Your task to perform on an android device: I'd like to see the hotel specifics for Queens Park Premier London Hyde Park, among other options.
Image 0: 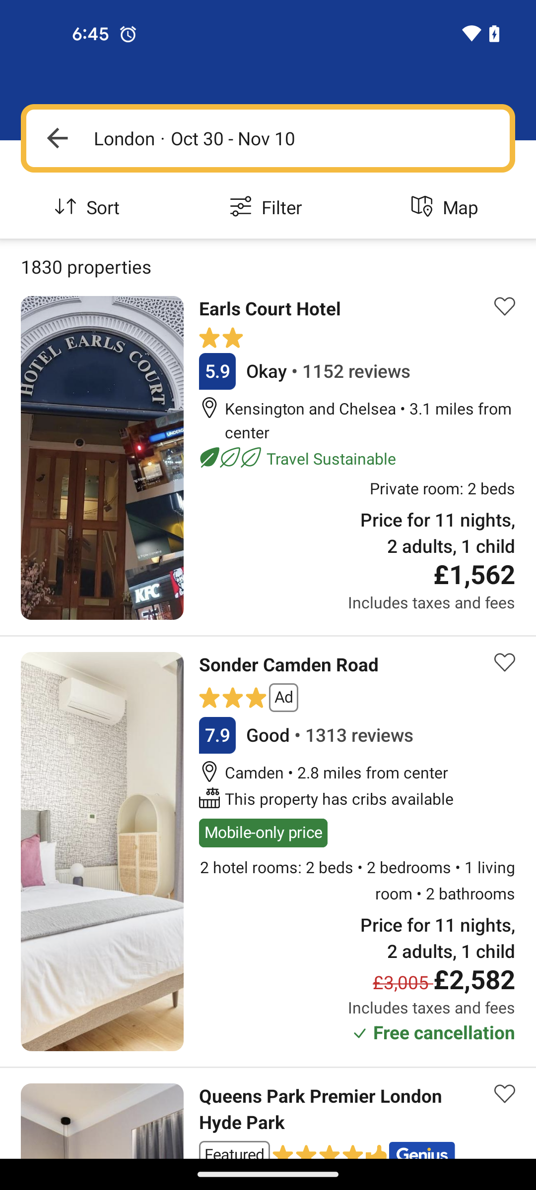
Swipe up to view the Queens Park Premier London Hyde Park hotel
Step 0: scroll down
Image 1: 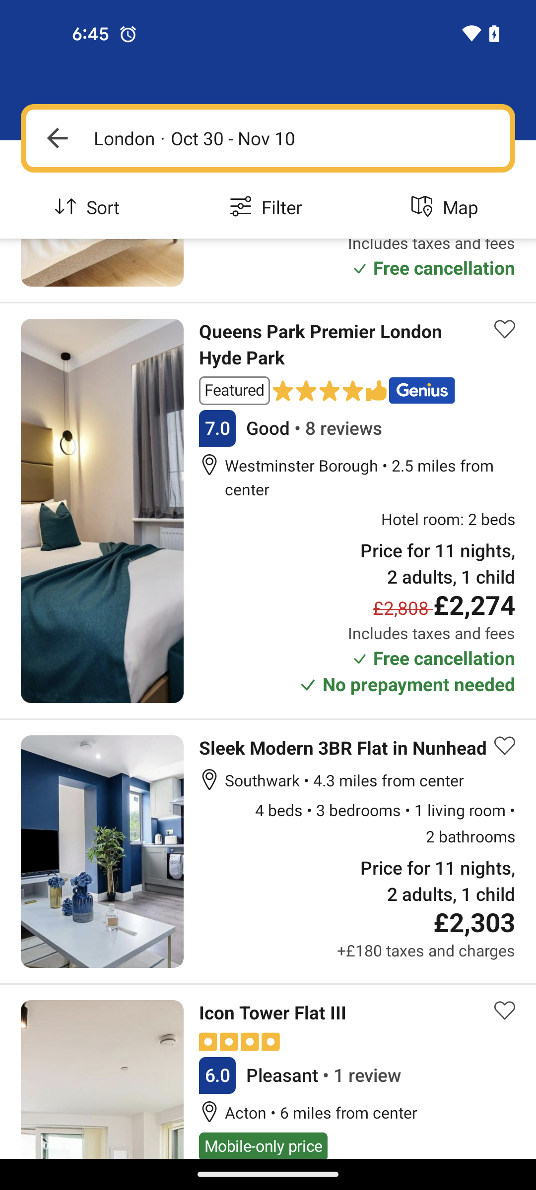
Tap on the Queens Park Premier London Hyde Park hotel
Step 1: click (344, 345)
Image 2: 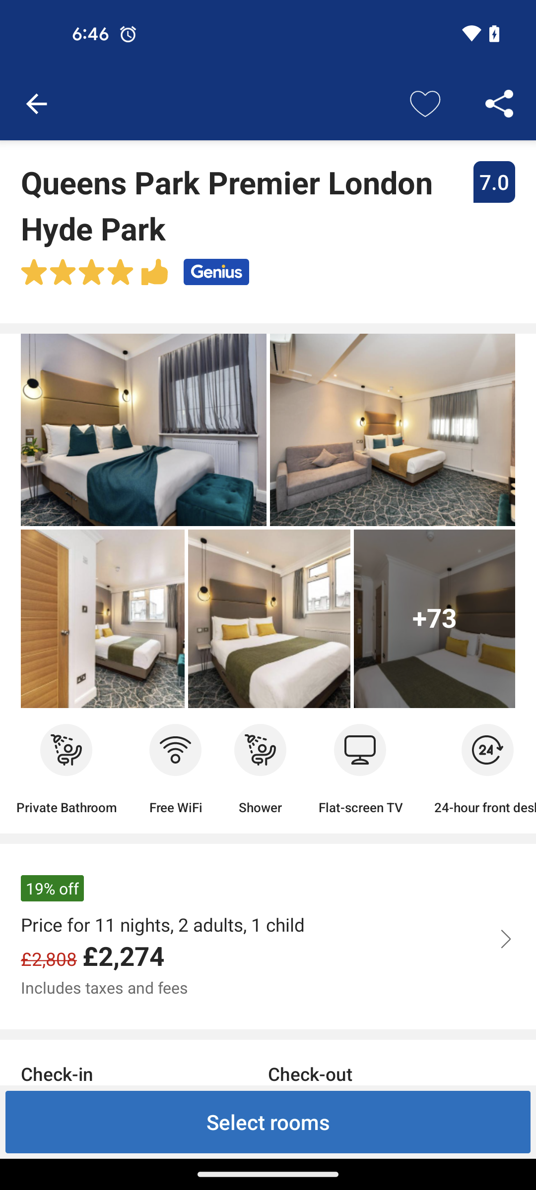
Swipe up to view the more details
Step 2: scroll down
Image 3: 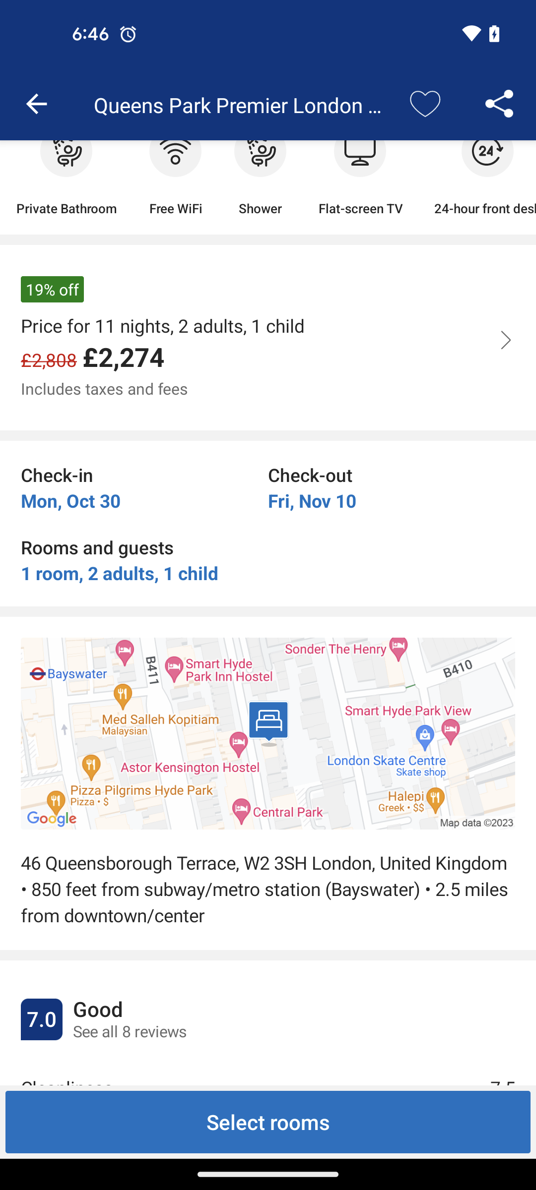
Swipe up to view the more details
Step 3: scroll down